Your task to perform on an android device: I want to remove the speed racing remote car from my shopping cart.
Image 0: 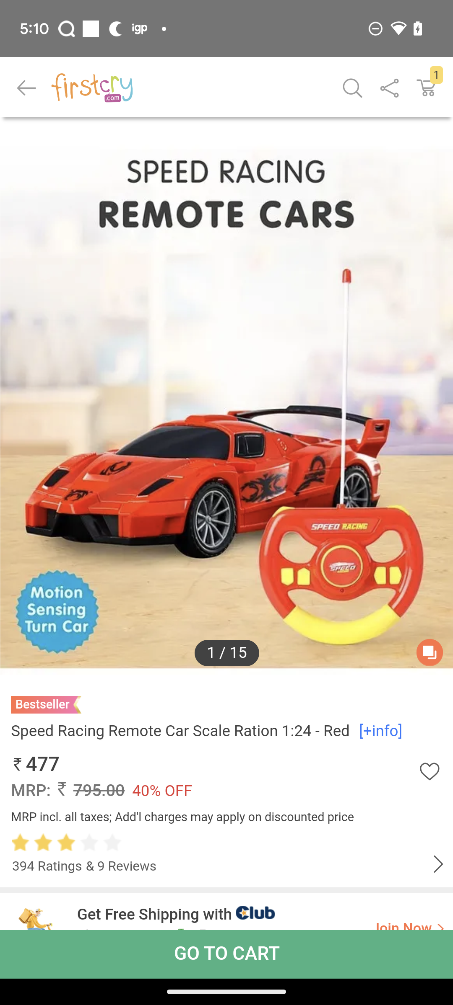
Click on the Go To Cart button.
Step 0: click (227, 953)
Image 1: 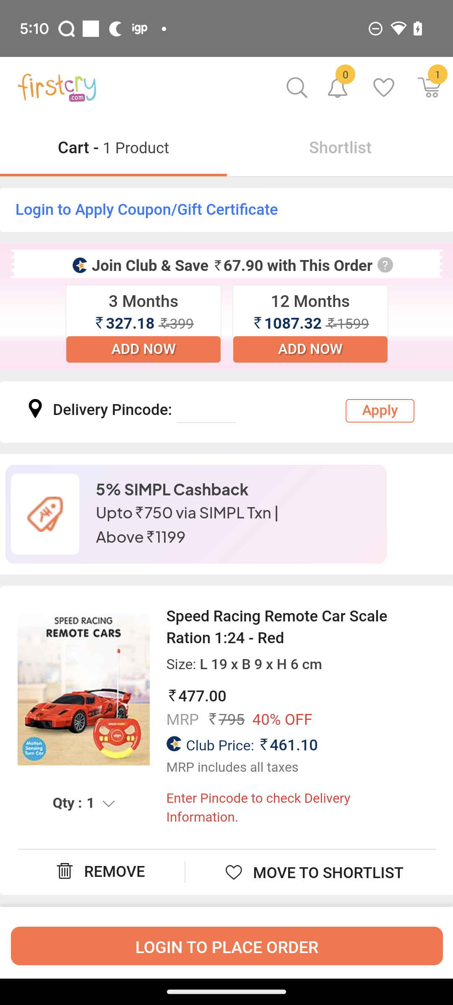
Click on the remove button.
Step 1: click (114, 871)